Your task to perform on an android device: Go to the Shopclues app and search for adidas men's navy sports shoes with extended grip and comfort.
Image 0: 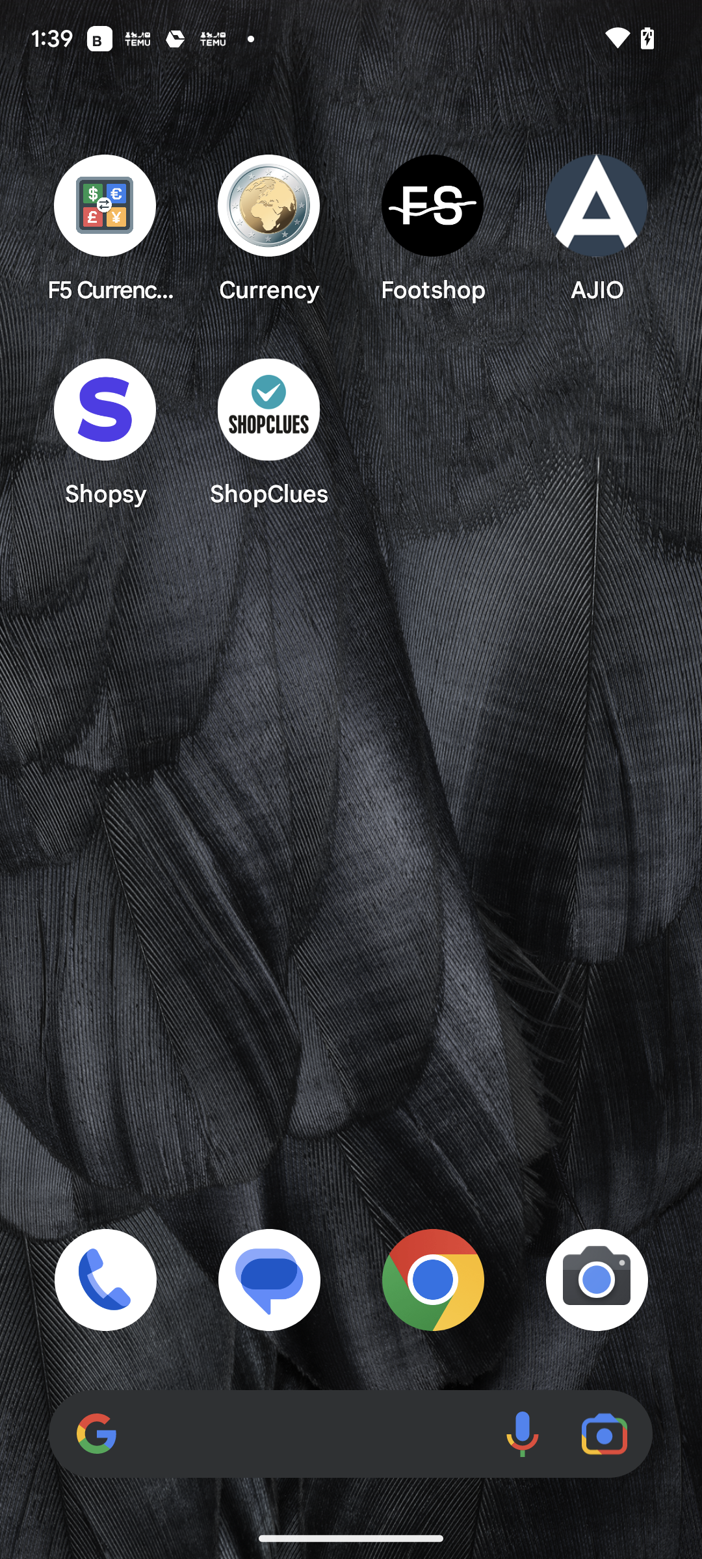
Open the Shopclues app.
Step 0: open app "ShopClues"
Image 2: 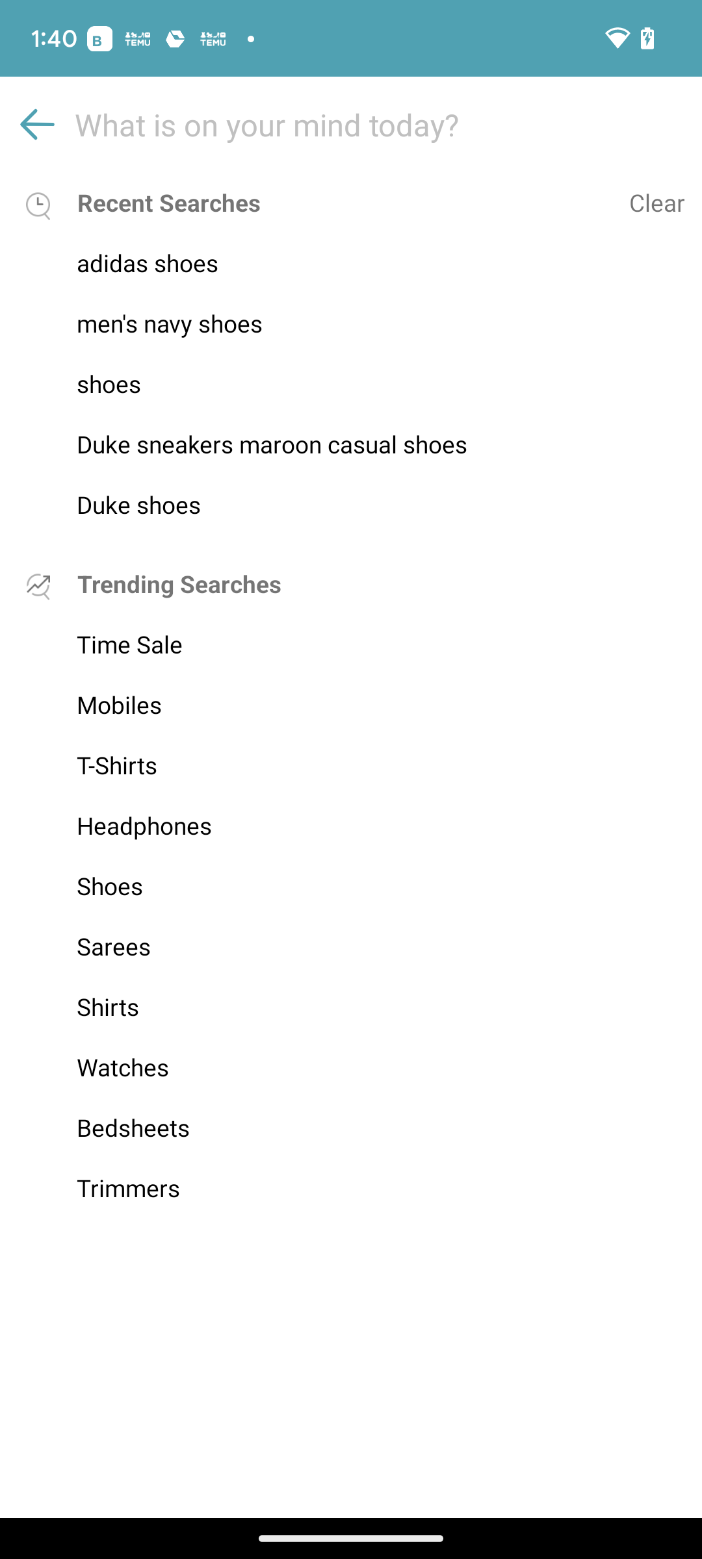
Click on adidas shoes at the top of recent searches.
Step 2: click (351, 262)